Your task to perform on an android device: Go to the SideChef app and search for the spinach ricotta pie recipe.
Image 0: 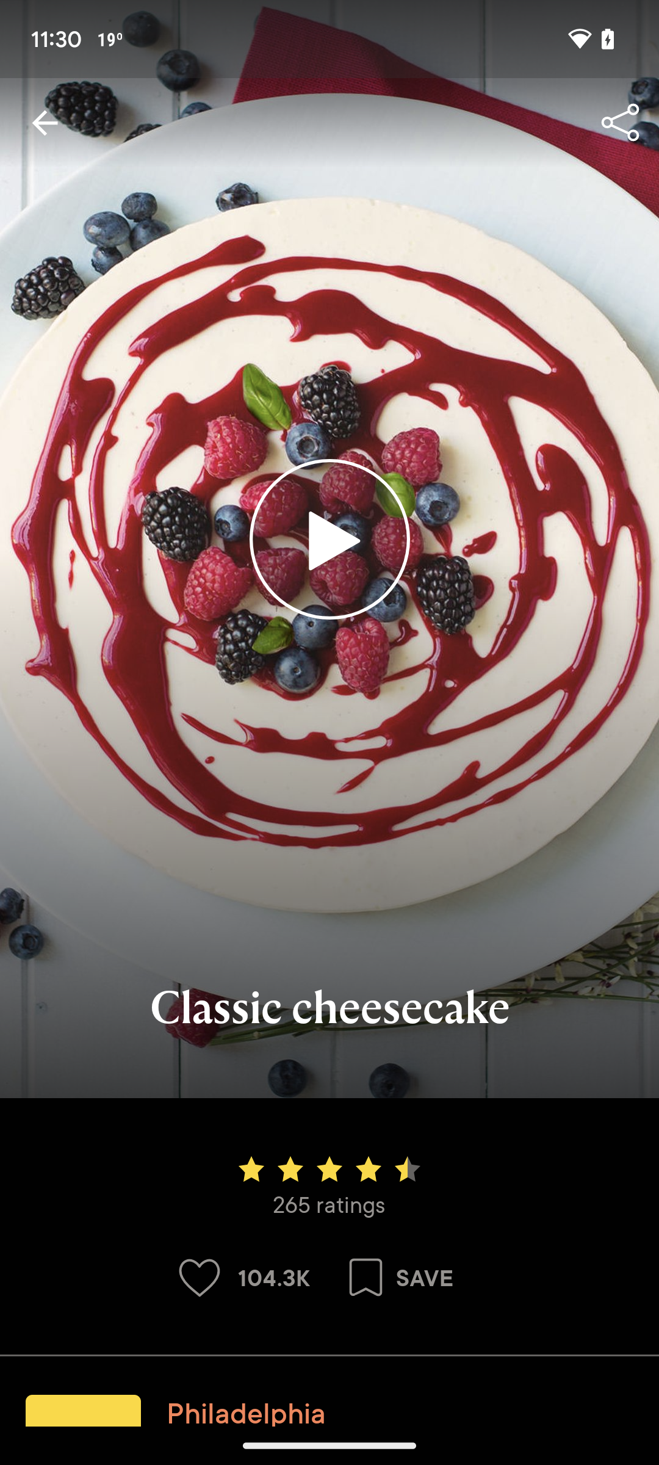
Open SideChef app
Step 0: open app "SideChef"
Image 1: 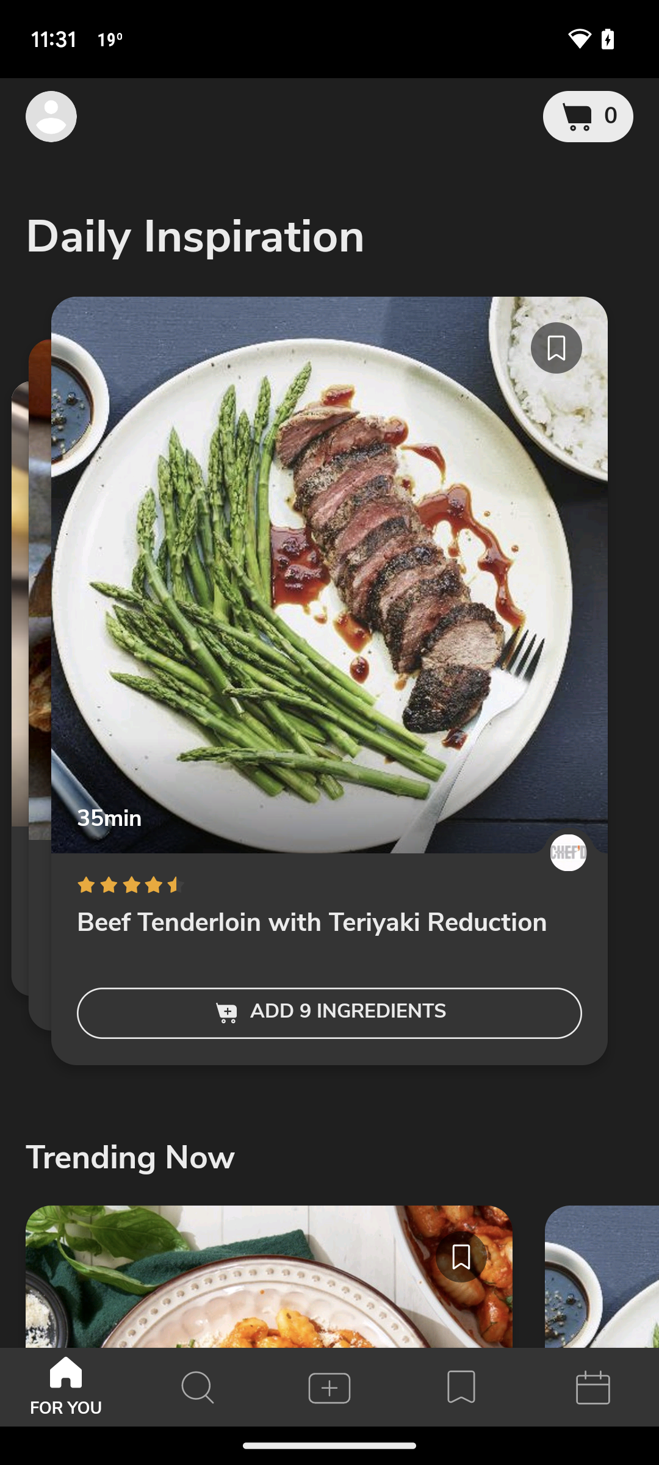
Click on the search icon at the bottom of the screen
Step 1: click (198, 1387)
Image 2: 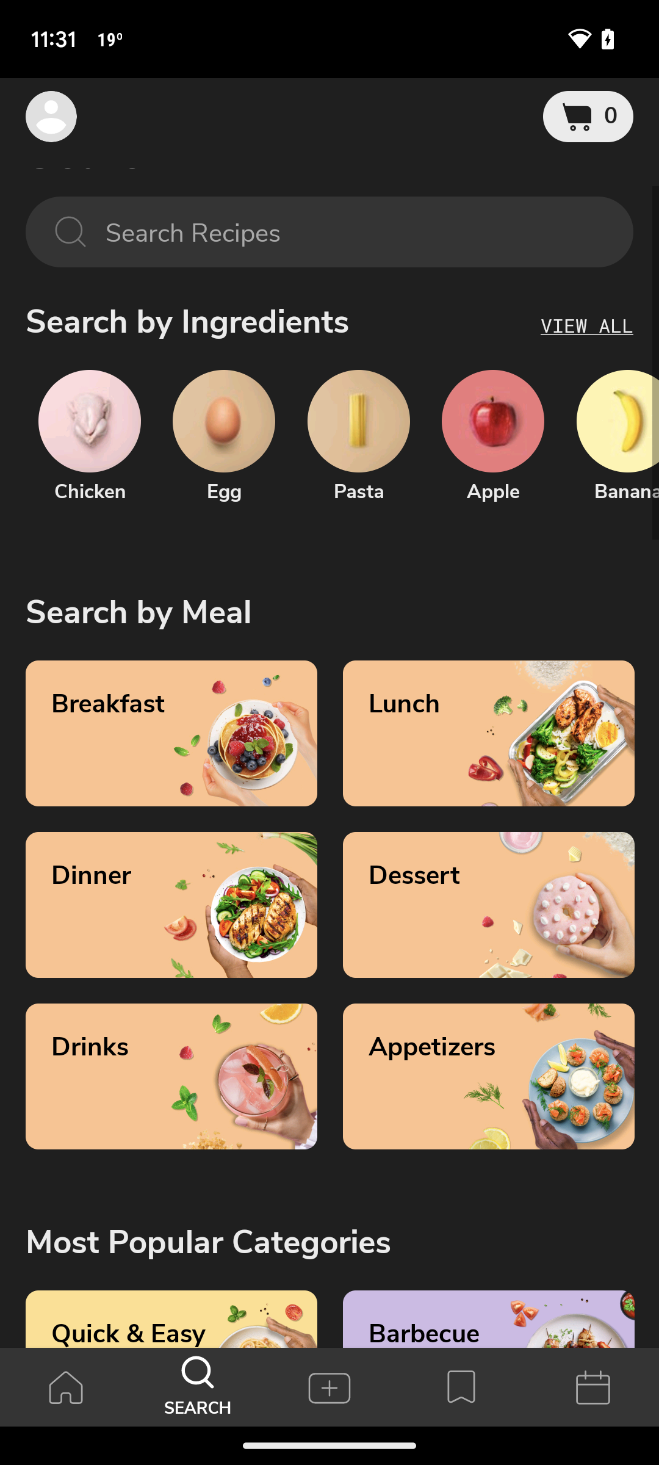
Click on the search bar at the top of the screen
Step 2: click (348, 232)
Image 3: 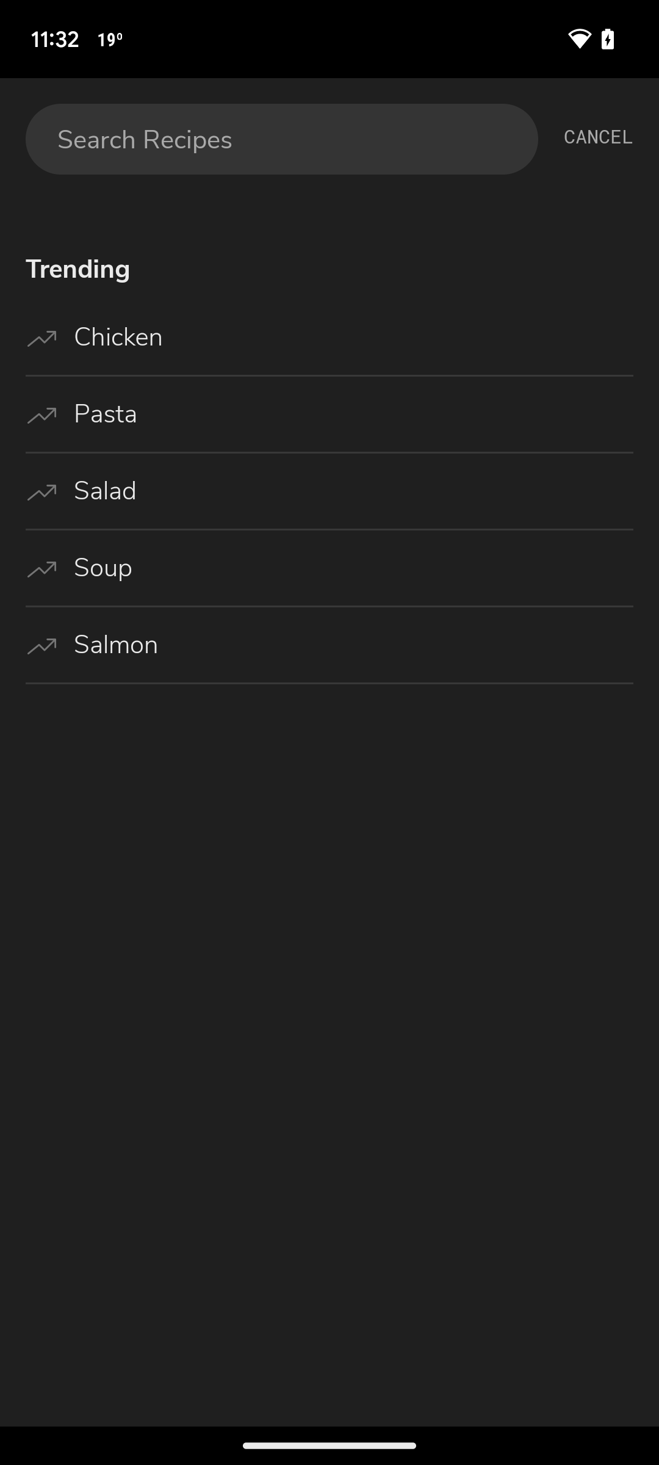
Type the recipe name - Spinach Ricotta Pie
Step 3: type "Spinach Ricotta Pie"
Image 4: 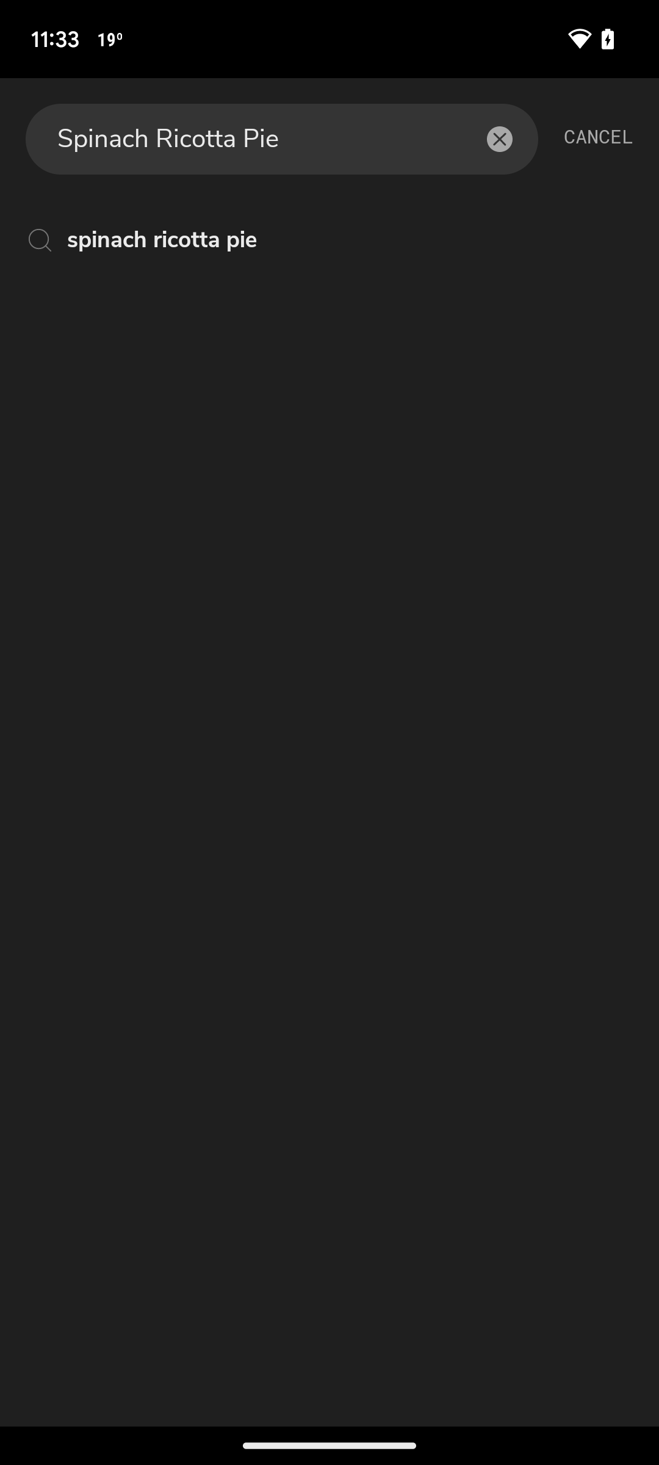
Click on the first suggested result
Step 4: click (350, 240)
Image 5: 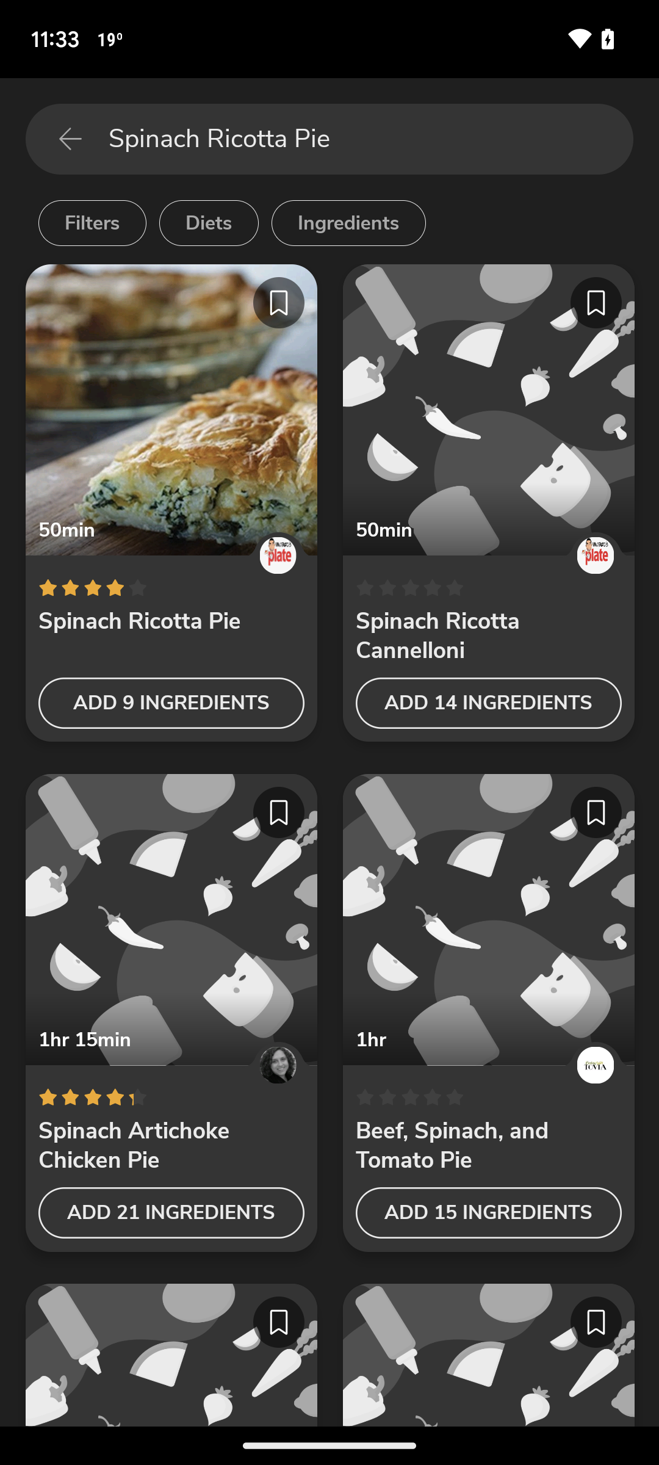
Click on the first suggested result
Step 5: wait
Image 6: 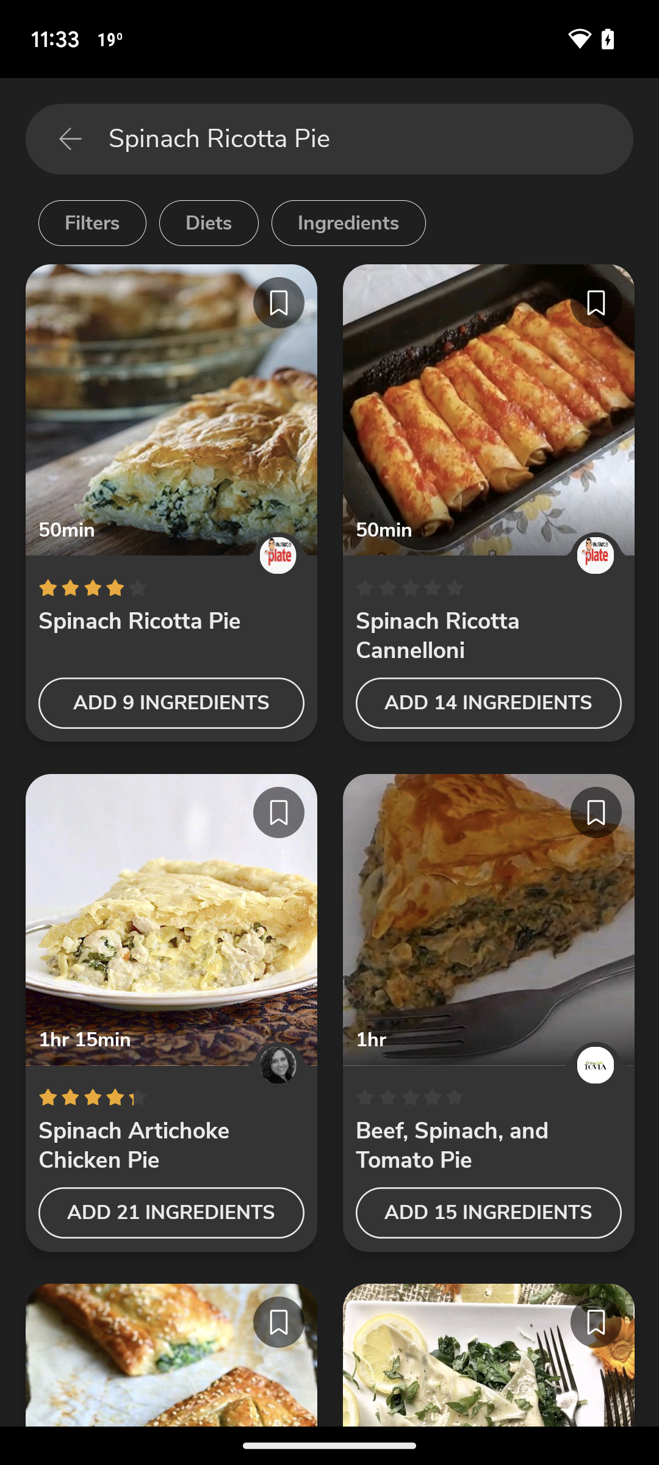
Click on the first result
Step 6: click (171, 410)
Image 7: 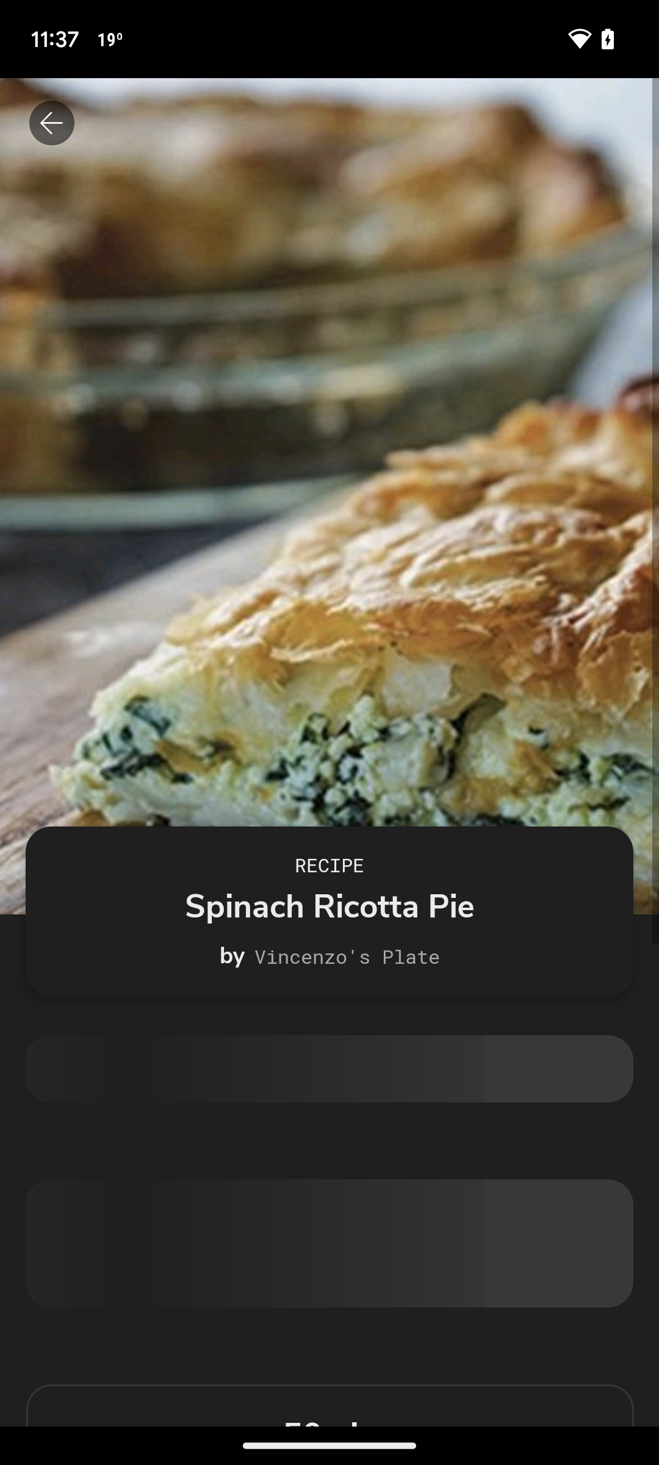
Click on the first result
Step 7: wait